Your task to perform on an android device: The work on the auto-answer machine has been completed. delete the auto-answer machine recording in the Sound Recorder Plus app
Image 0: 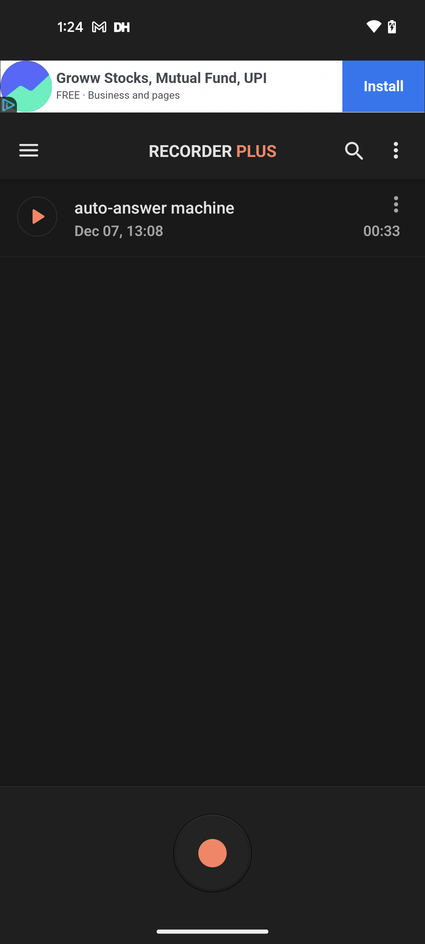
Click on the three dots more button of the auto answer machine
Step 0: click (390, 206)
Image 1: 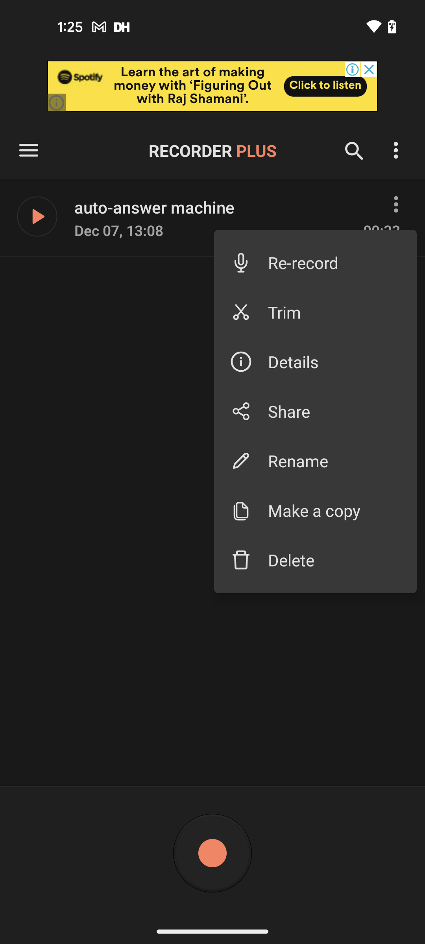
Click on the Delete button
Step 1: click (334, 560)
Image 2: 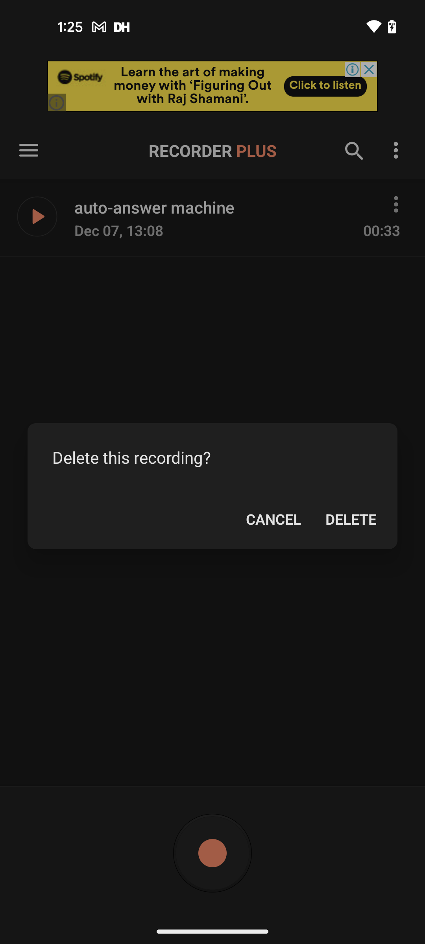
Click on the Delete button in the pop up
Step 2: click (351, 519)